Your task to perform on an android device: Search for Farzi Cafe in walking mode and start the navigation
Image 0: 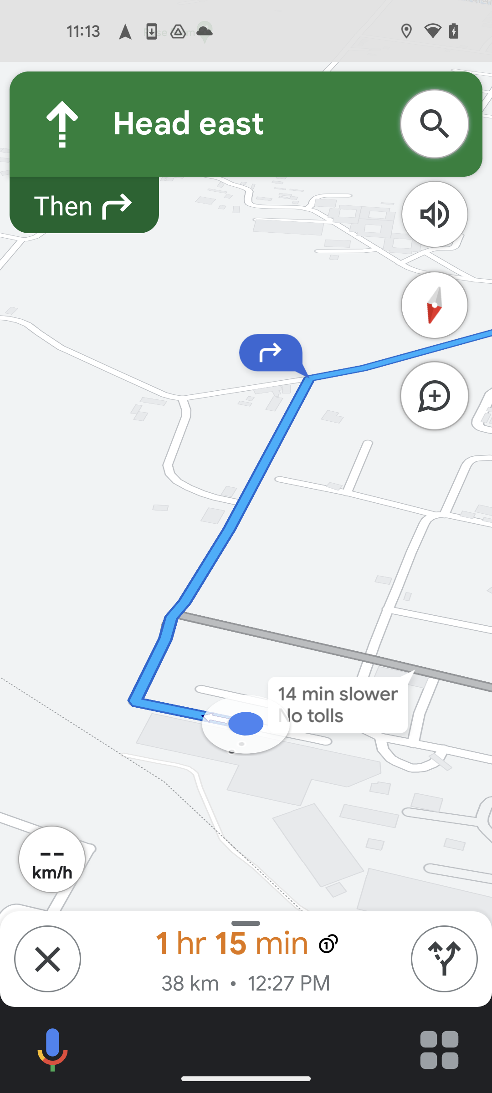
close the current navigation
Step 0: click (47, 959)
Image 2: 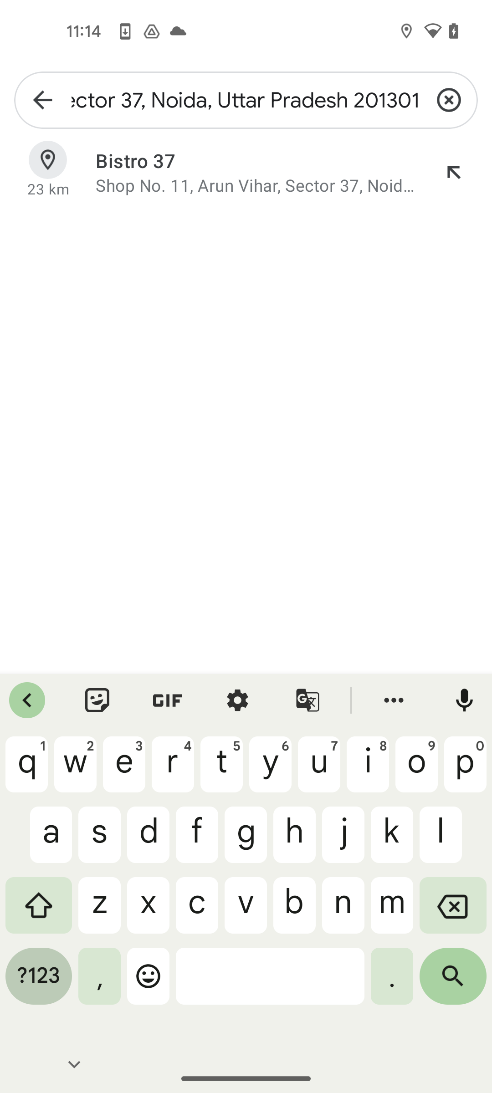
clear search result
Step 2: click (449, 100)
Image 3: 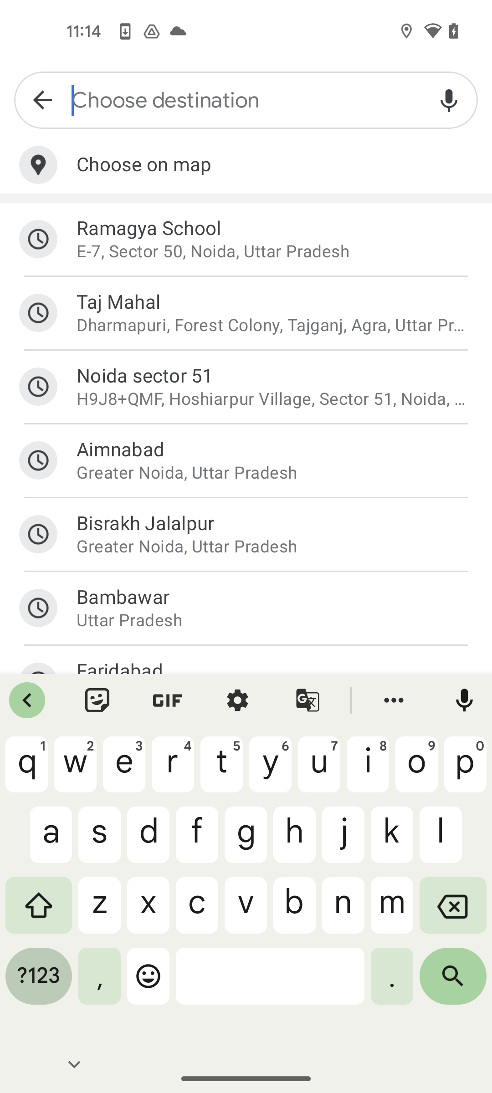
Search for Farzi cafe
Step 3: type "farzi cafe"
Image 4: 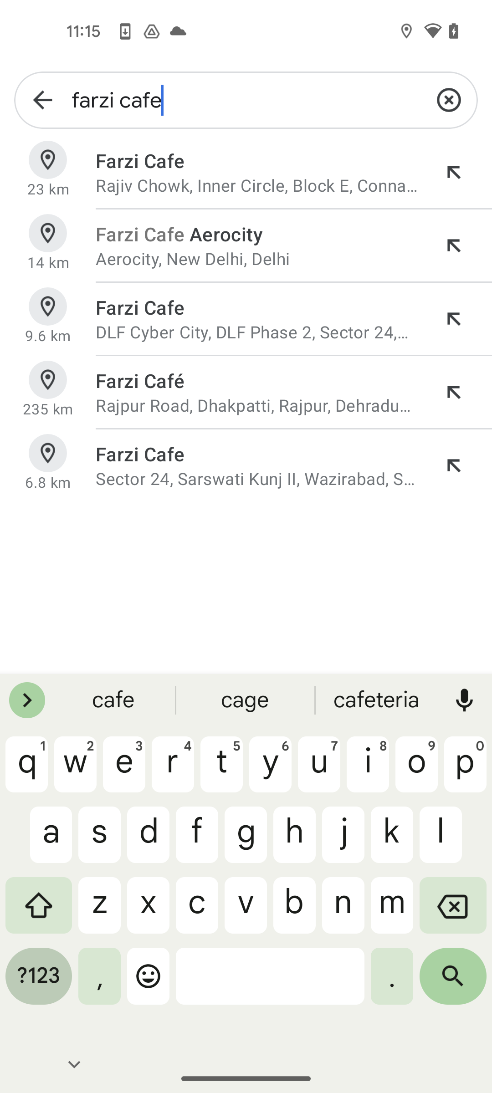
select first search result
Step 4: click (258, 160)
Image 5: 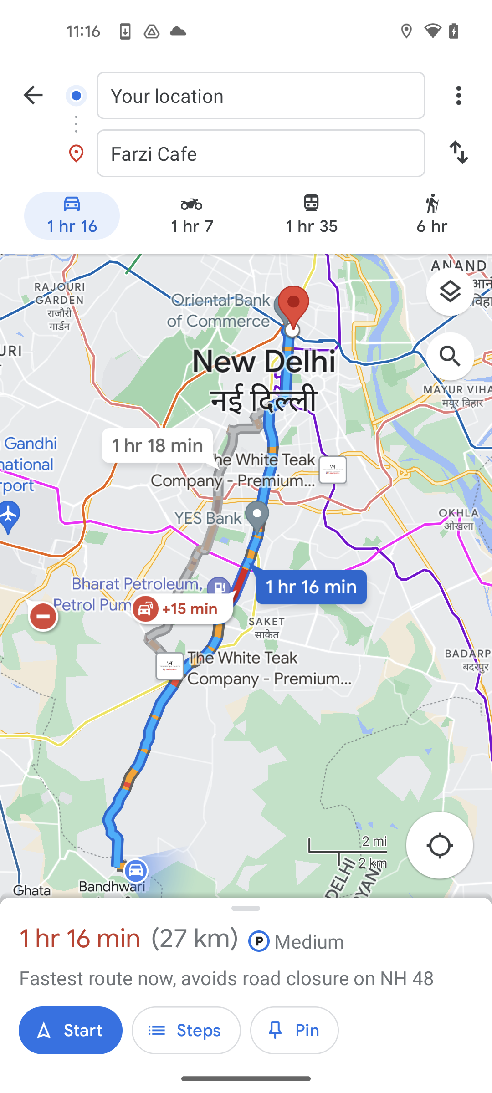
click on walking icon
Step 5: click (431, 226)
Image 6: 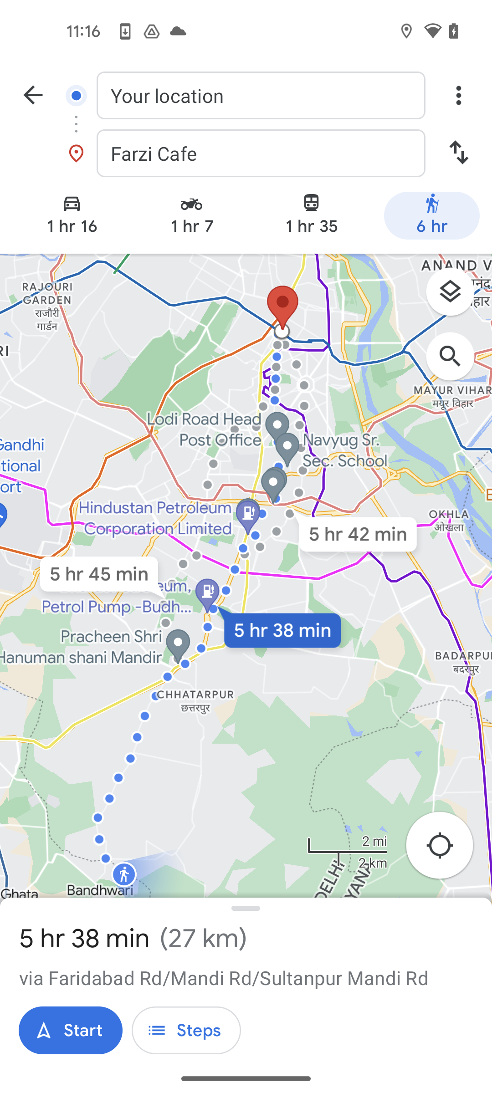
click on start
Step 6: click (70, 1030)